Your task to perform on an android device: I would like to compare the W to M GBP to EUR exchange rates.
Image 0: 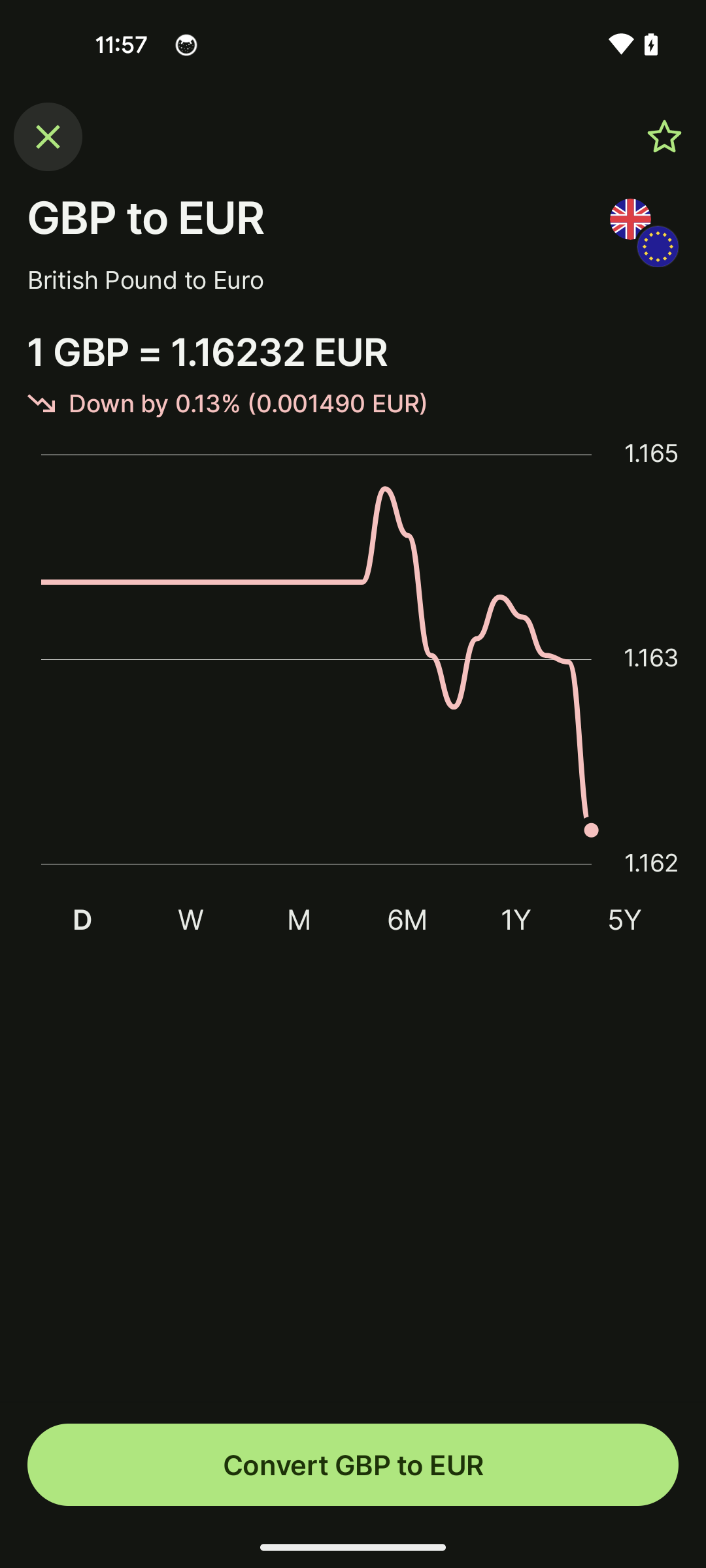
Tap on the W option below the graph
Step 0: click (190, 919)
Image 1: 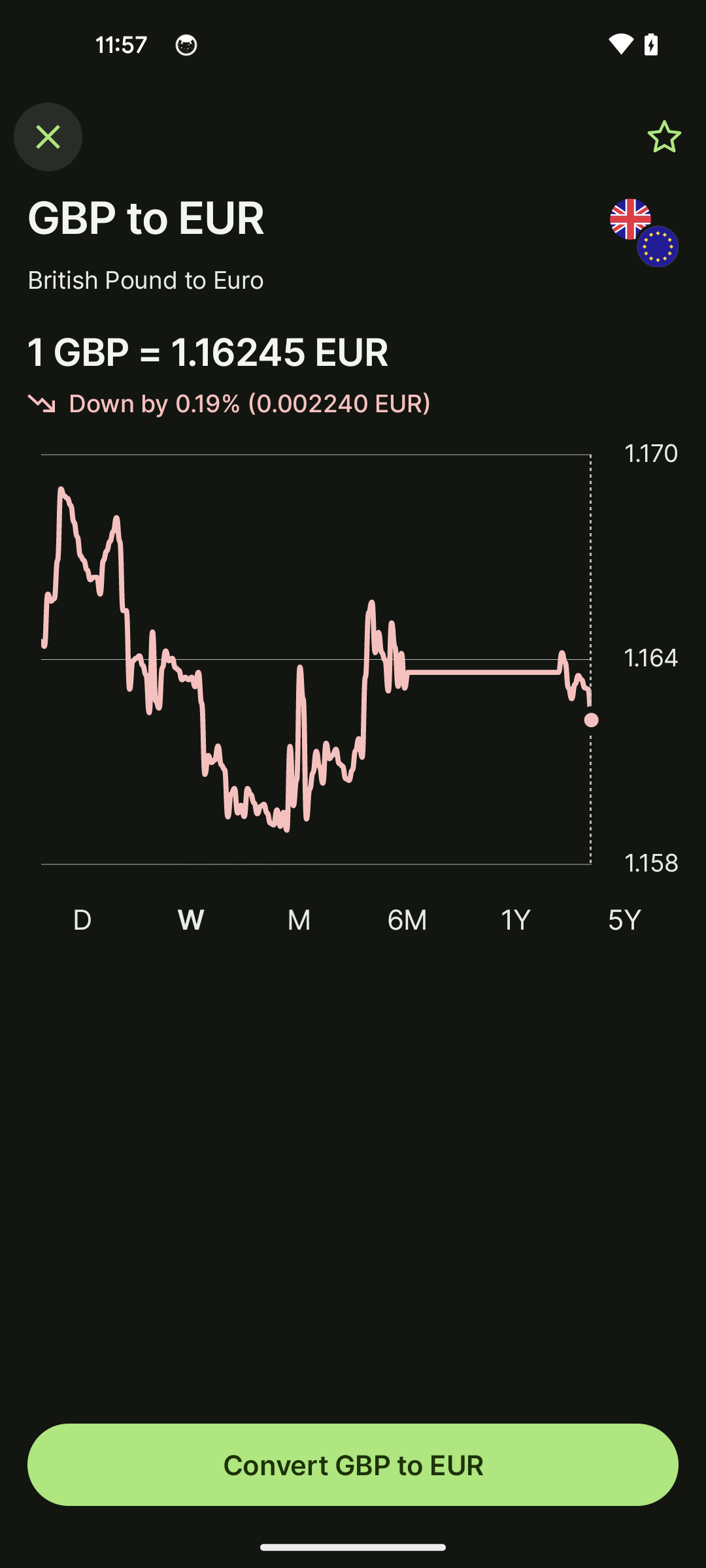
Tap on the M option below the graph
Step 1: click (299, 919)